Your task to perform on an android device: I want to make a repeat reminder for the party reminder because my friends and I have decided to get together at our favorite Noorderlicht Cafe every Sunday
Image 0: 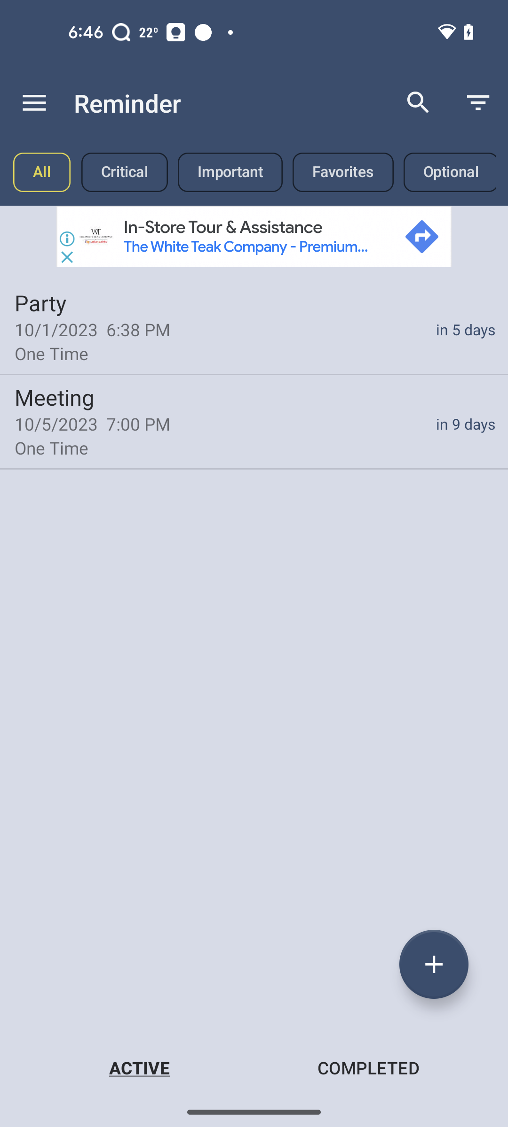
click on the party reminder
Step 0: click (254, 326)
Image 1: 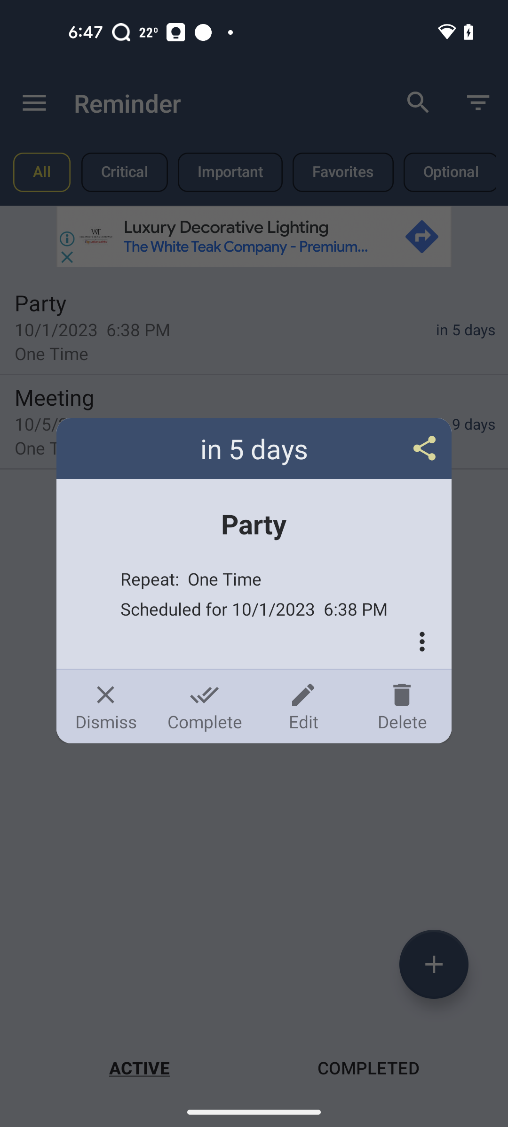
click on the edit button
Step 1: click (303, 706)
Image 2: 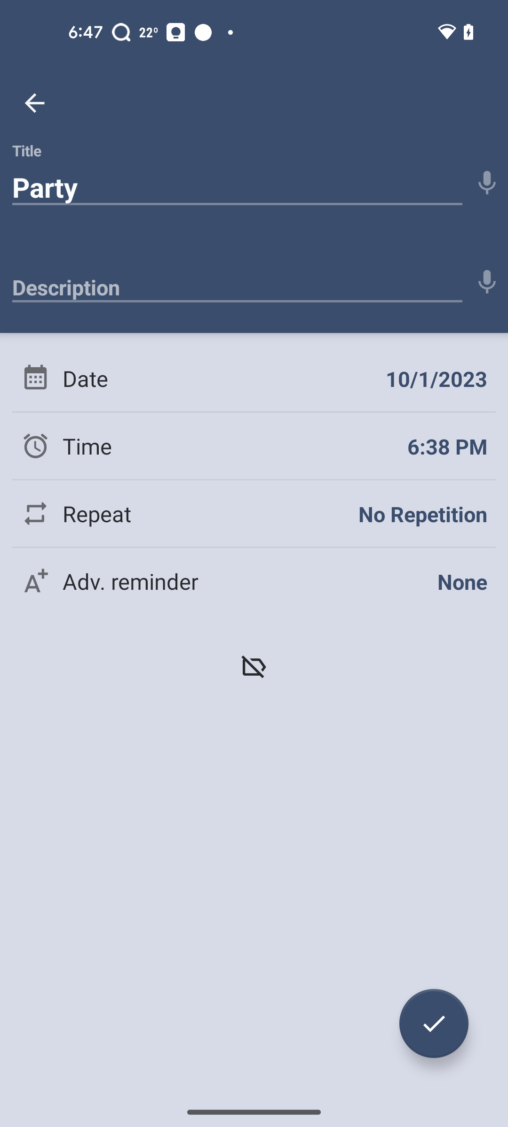
click on the repeat option
Step 2: click (190, 513)
Image 3: 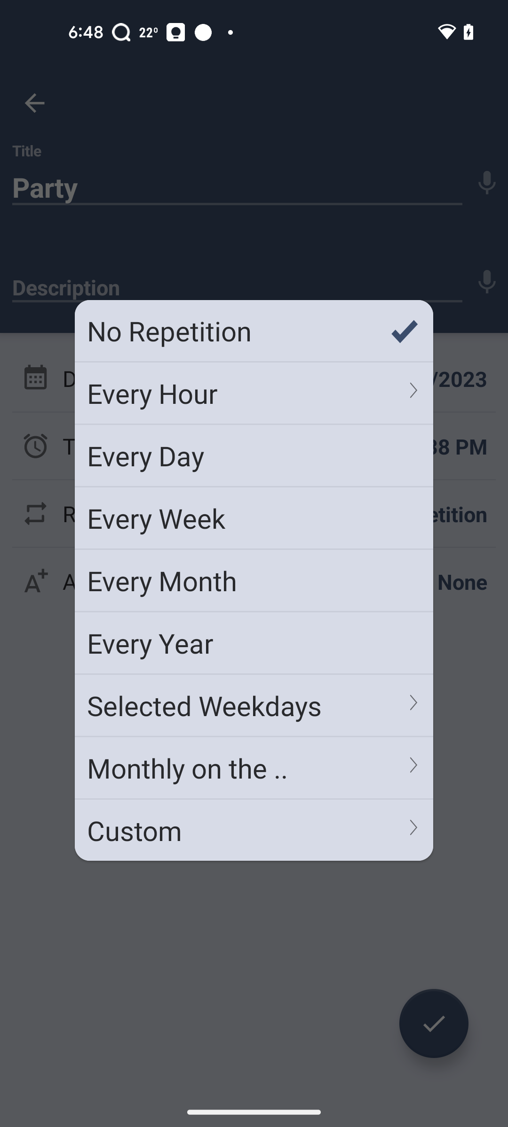
click on the every week
Step 3: click (254, 518)
Image 4: 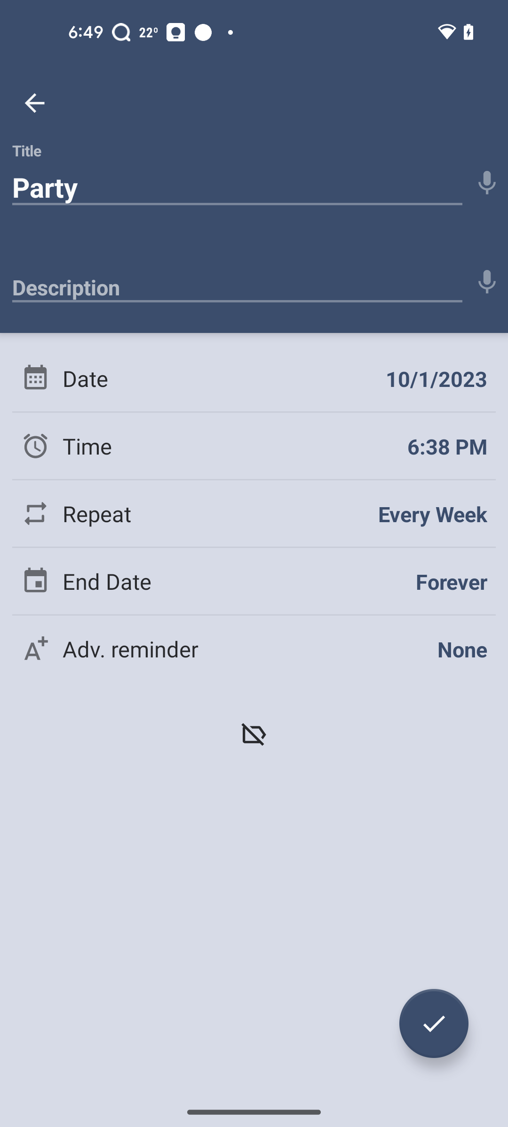
click on the tick button
Step 4: click (434, 1023)